Your task to perform on an android device: Get the Biking directions from my home to the wildwood restaurant in the Maps appGet the Biking directions from my home to the wildwood restaurant in the Maps app
Image 0: 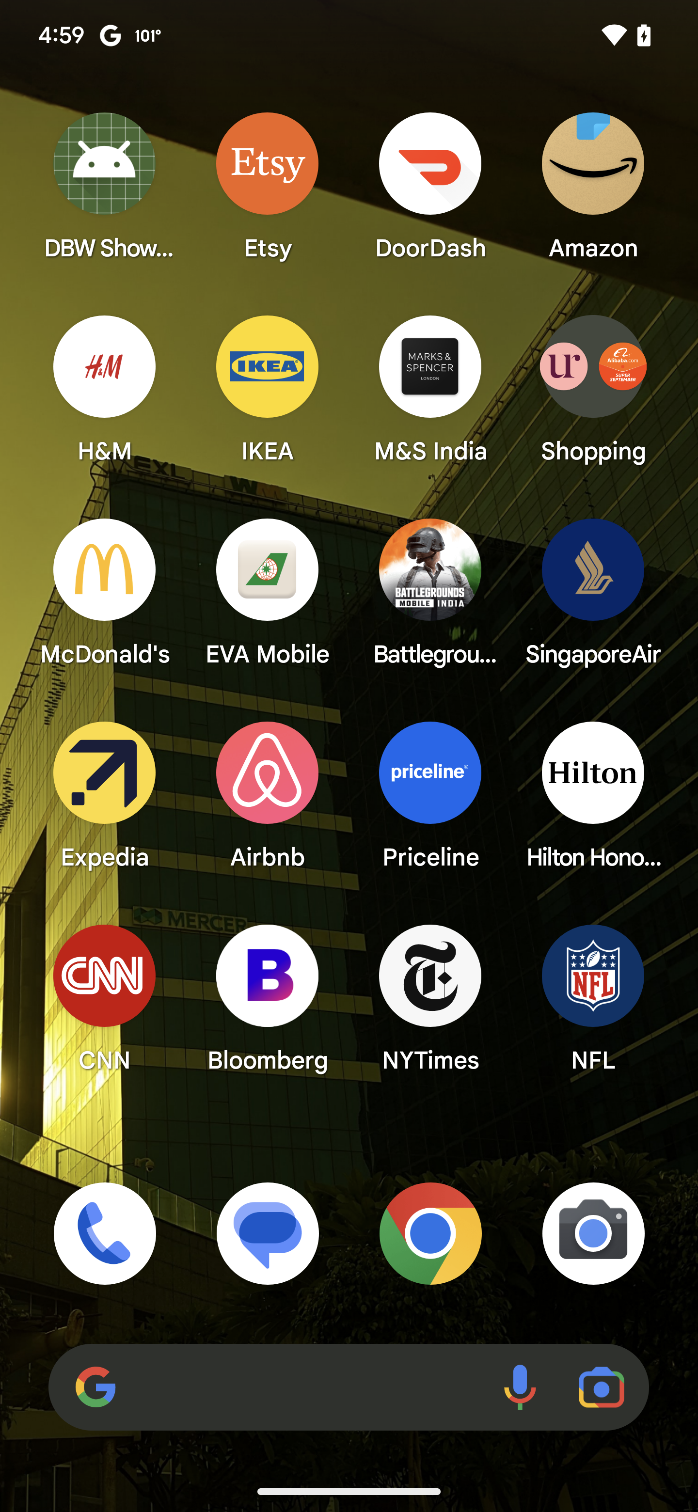
Open maps app
Step 0: open app "Maps"
Image 1: 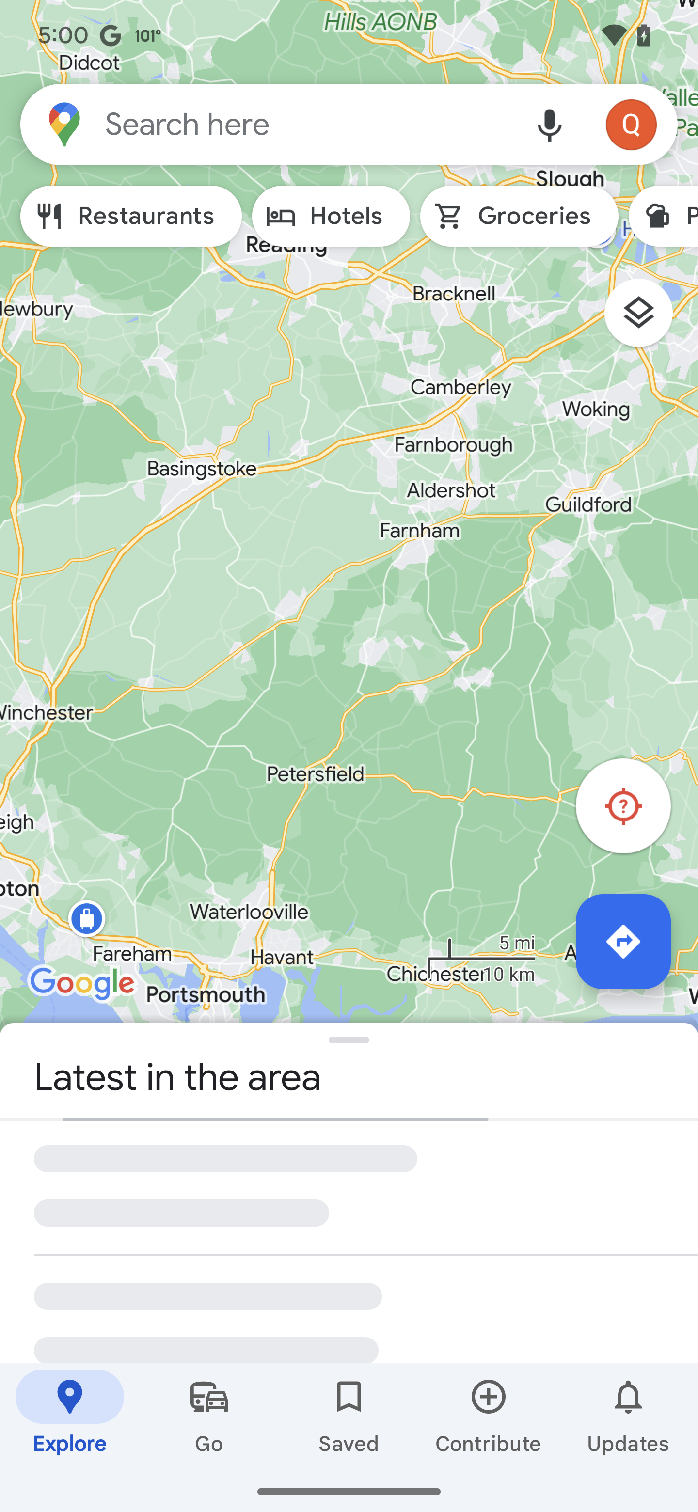
Click on the search bar
Step 1: click (307, 124)
Image 2: 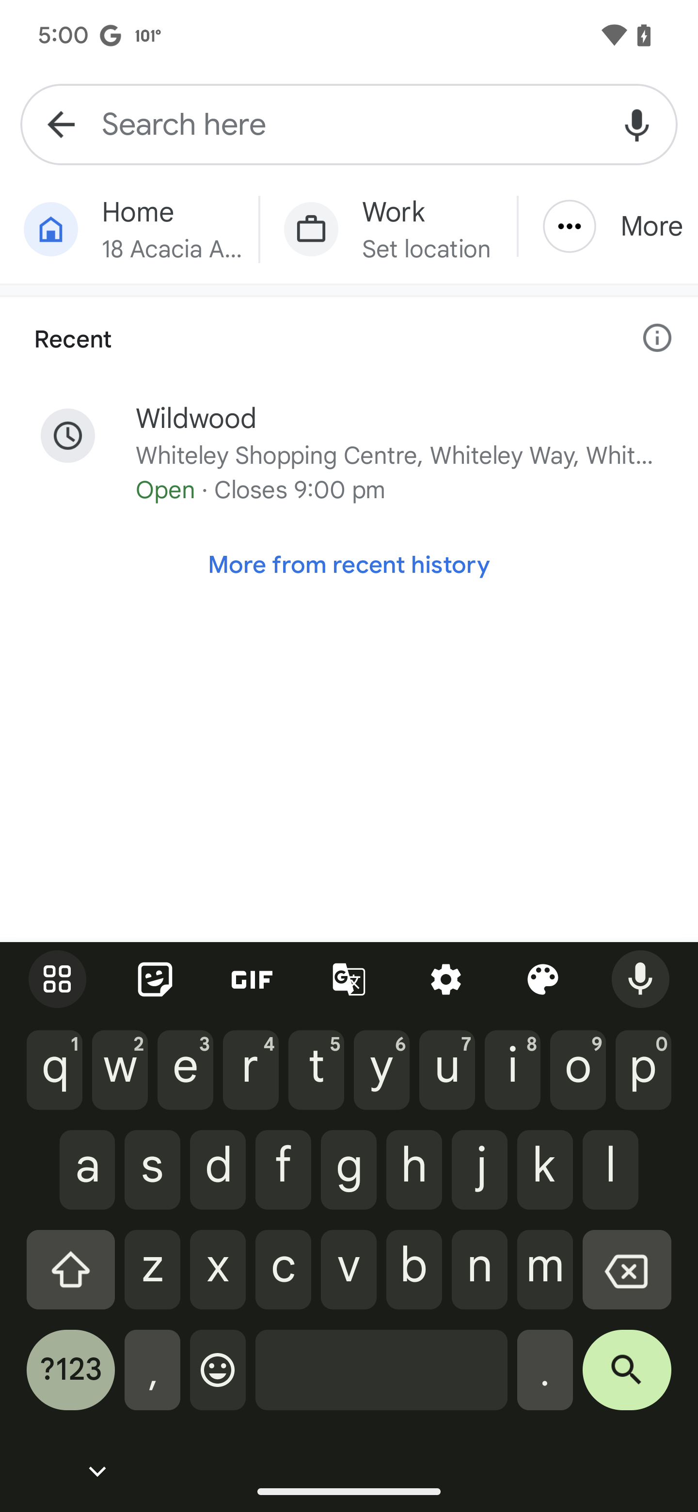
Click on the suggested restaurant
Step 2: click (400, 456)
Image 3: 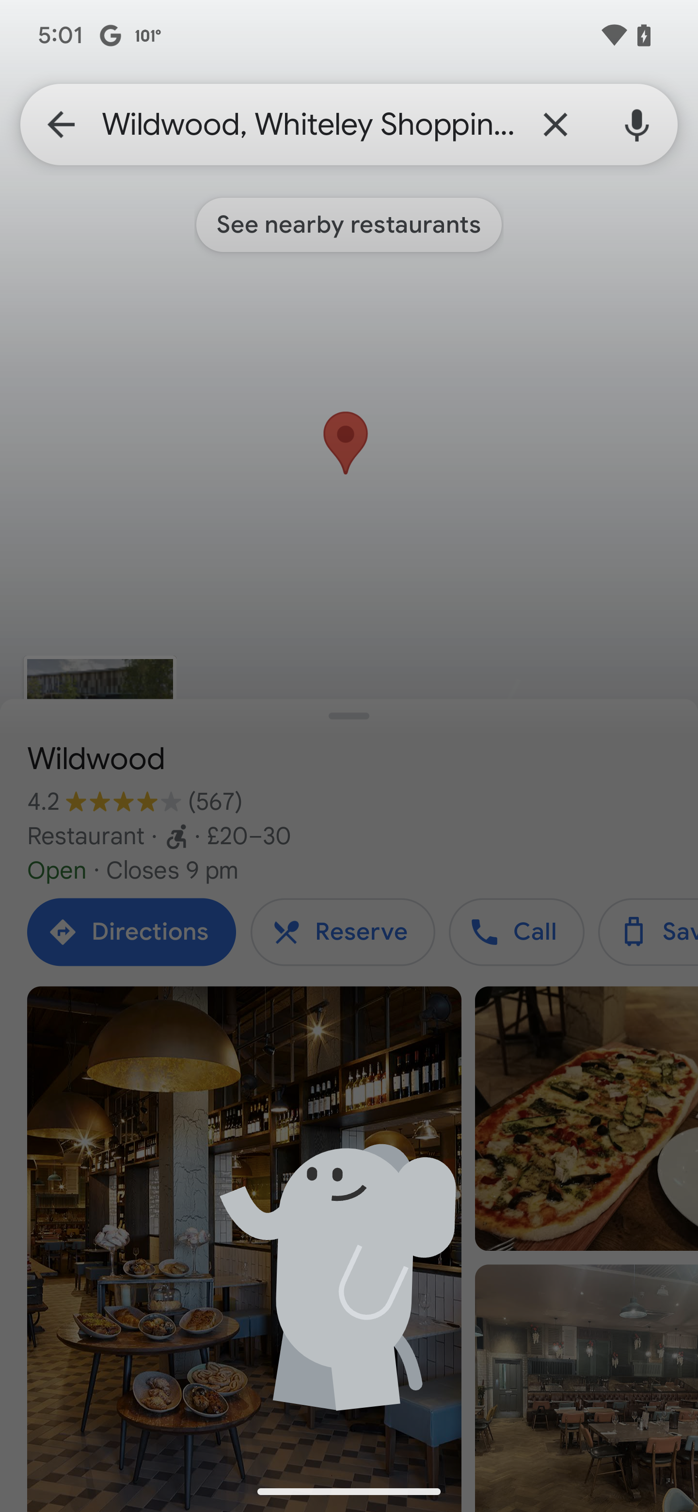
Click on the suggested restaurant
Step 3: wait
Image 4: 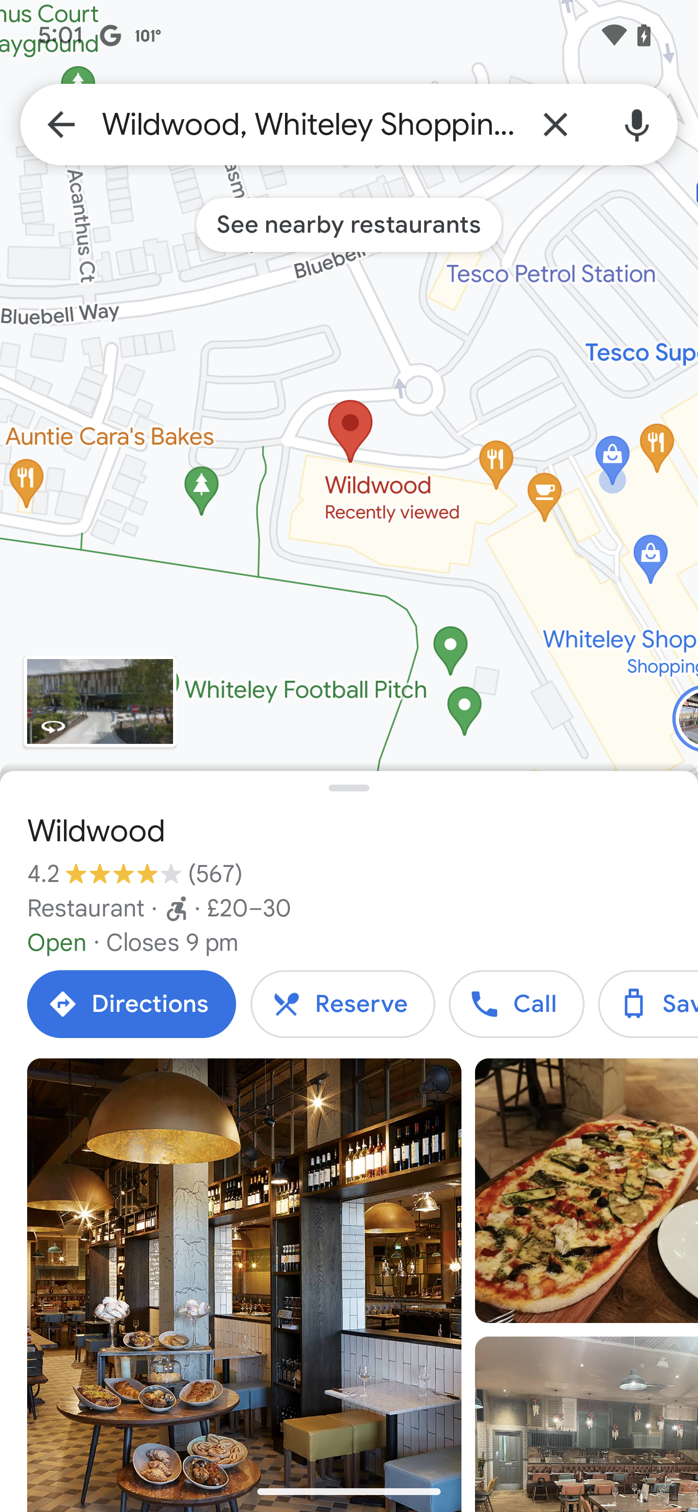
Click on the direction button
Step 4: click (131, 1004)
Image 5: 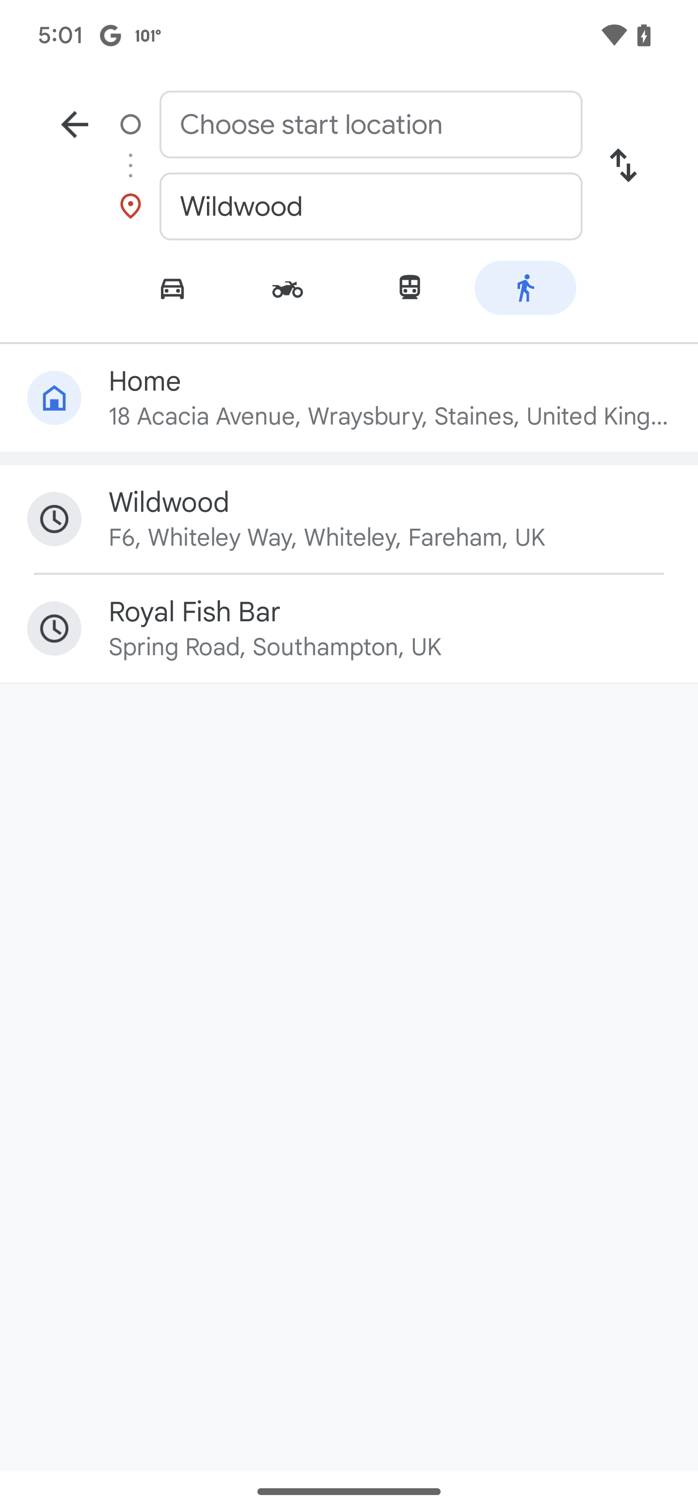
Click on the home option
Step 5: click (165, 399)
Image 6: 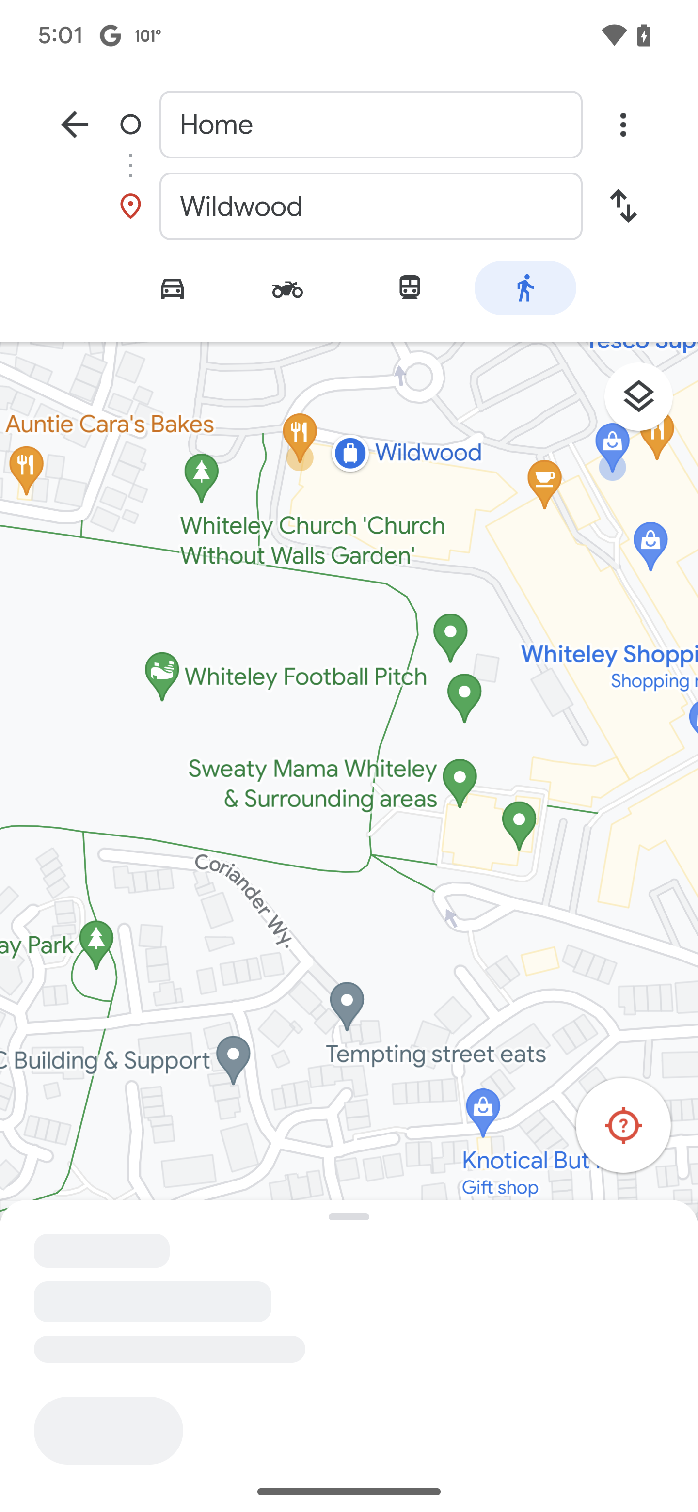
Click on the bike option
Step 6: click (349, 291)
Image 7: 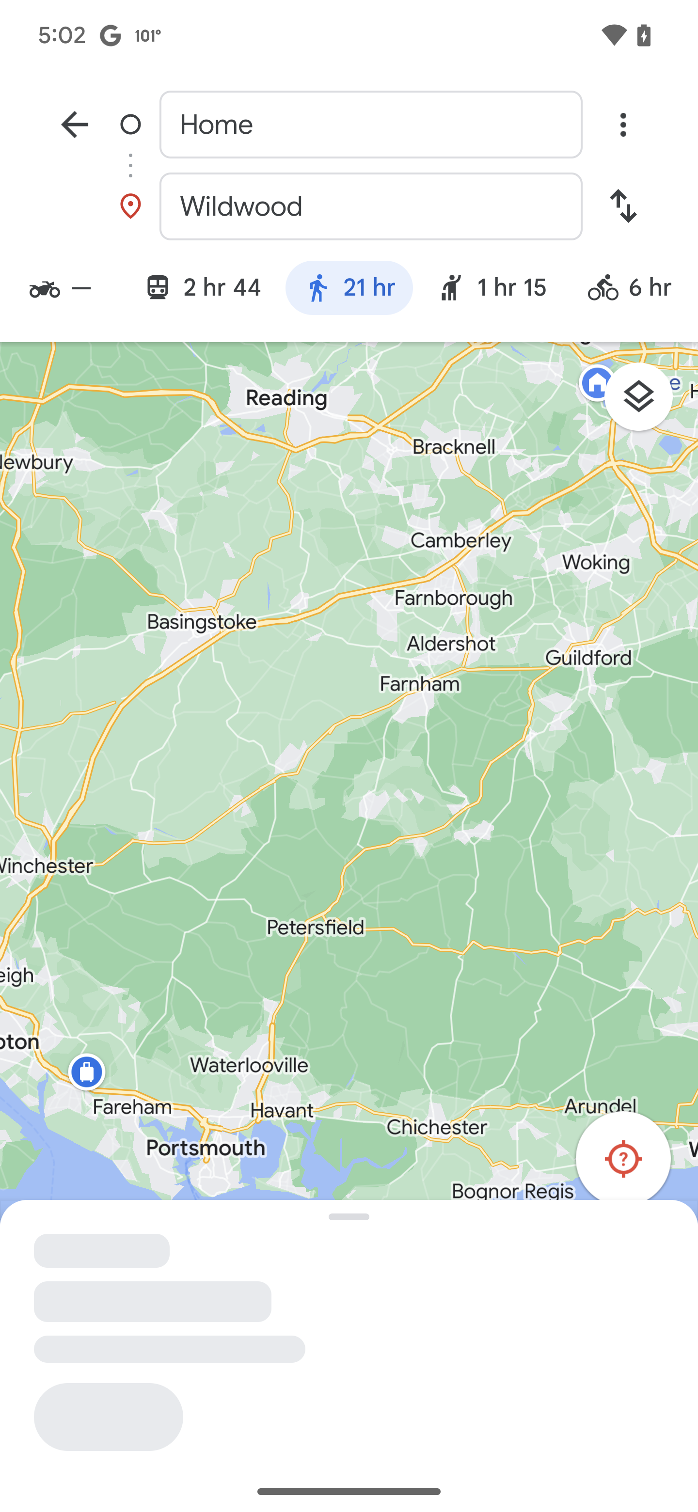
Click on the bike option
Step 7: wait
Image 8: 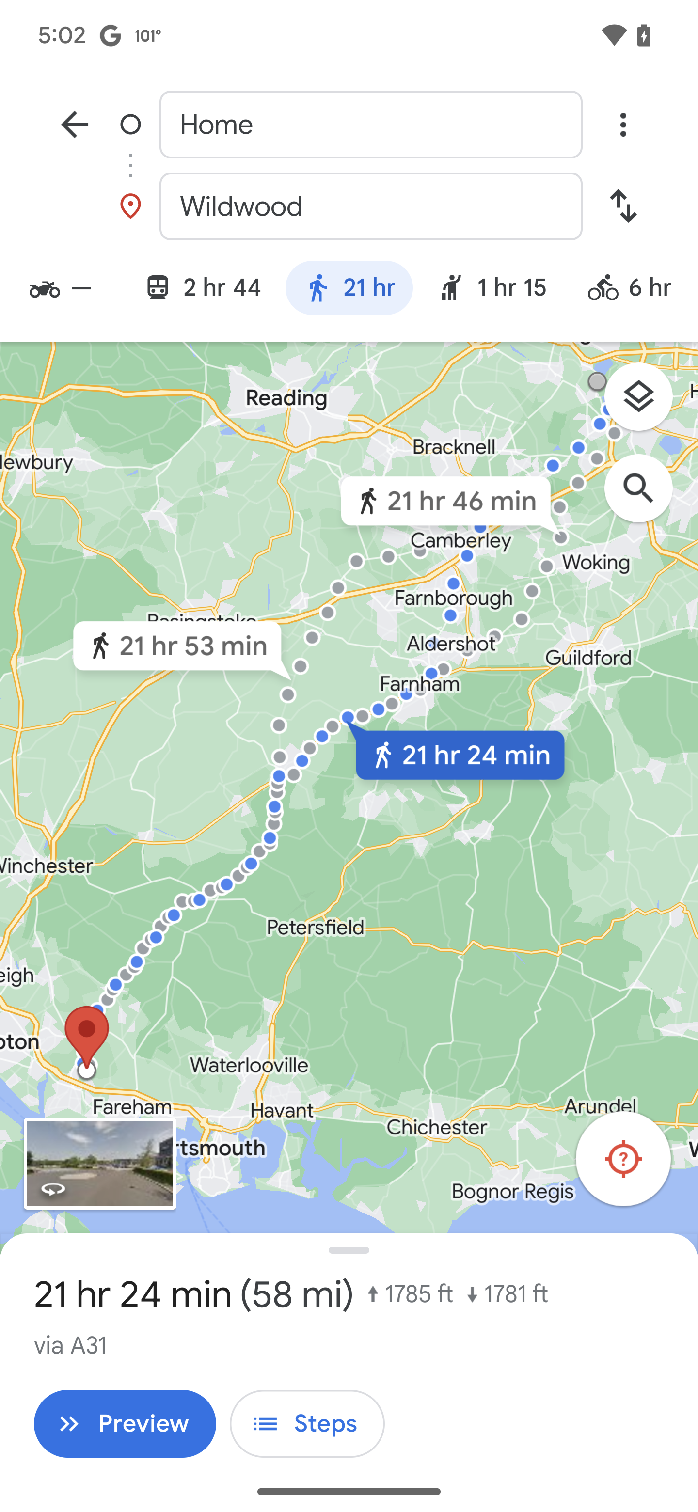
Click on the bike option
Step 8: click (61, 291)
Image 9: 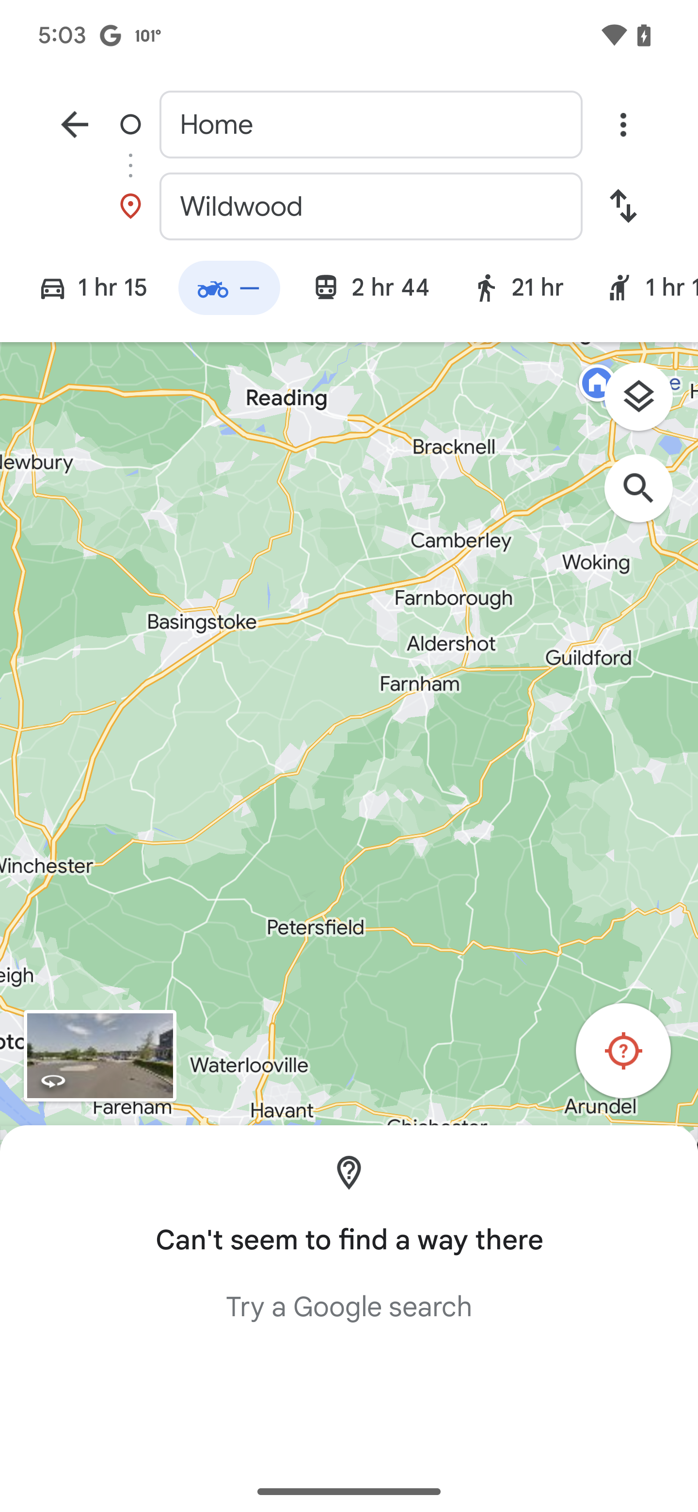
Click on the bike option
Step 9: wait
Image 10: 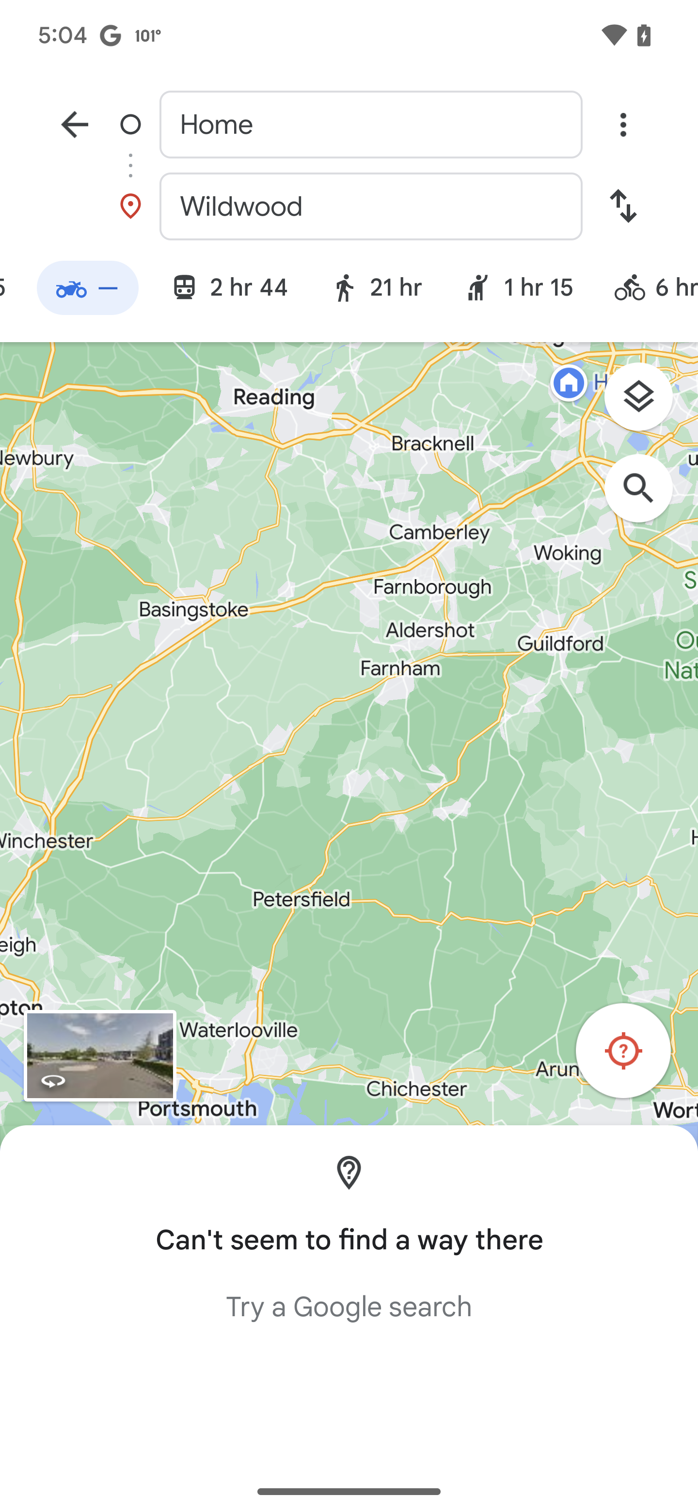
Click on the cycle icon 
Step 10: click (646, 291)